Your task to perform on an android device: I want to attach a rectangle shape from this vertical line, so attach a rectangle shape from this vertical line to this drawing in the Sketchbook app.
Image 0: 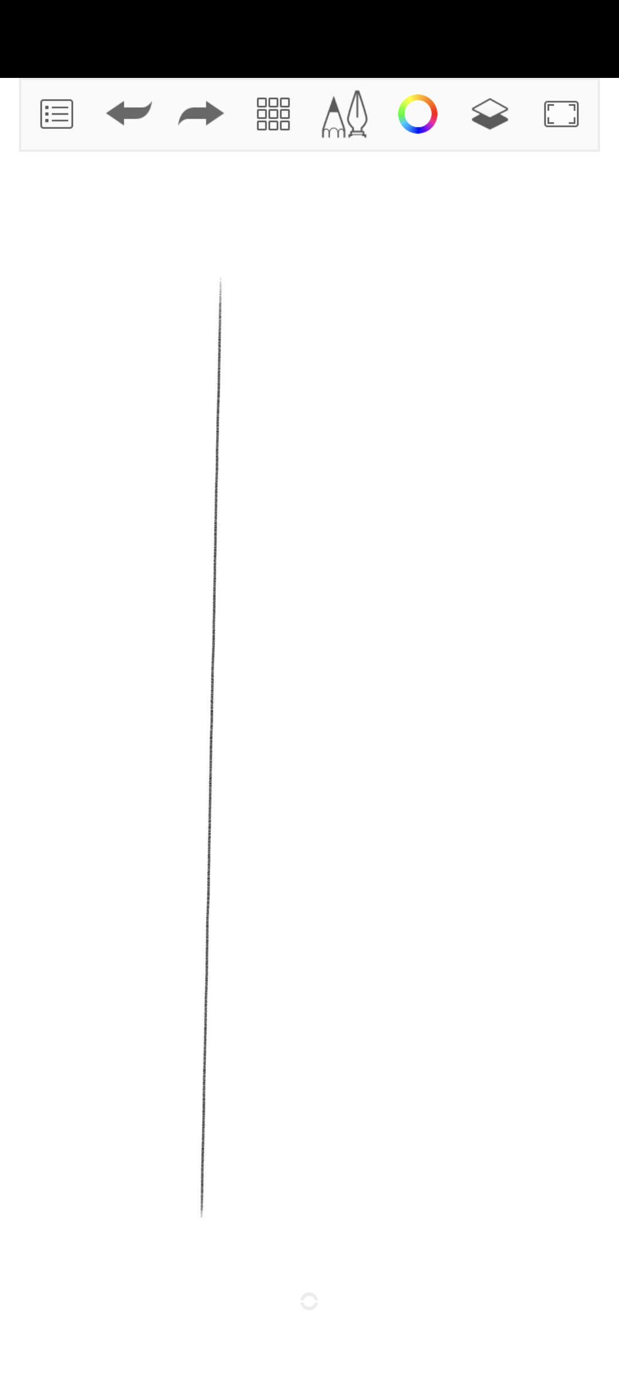
Click on the nine square menu icon at the top of the screen to view the add shape option.
Step 0: click (273, 114)
Image 1: 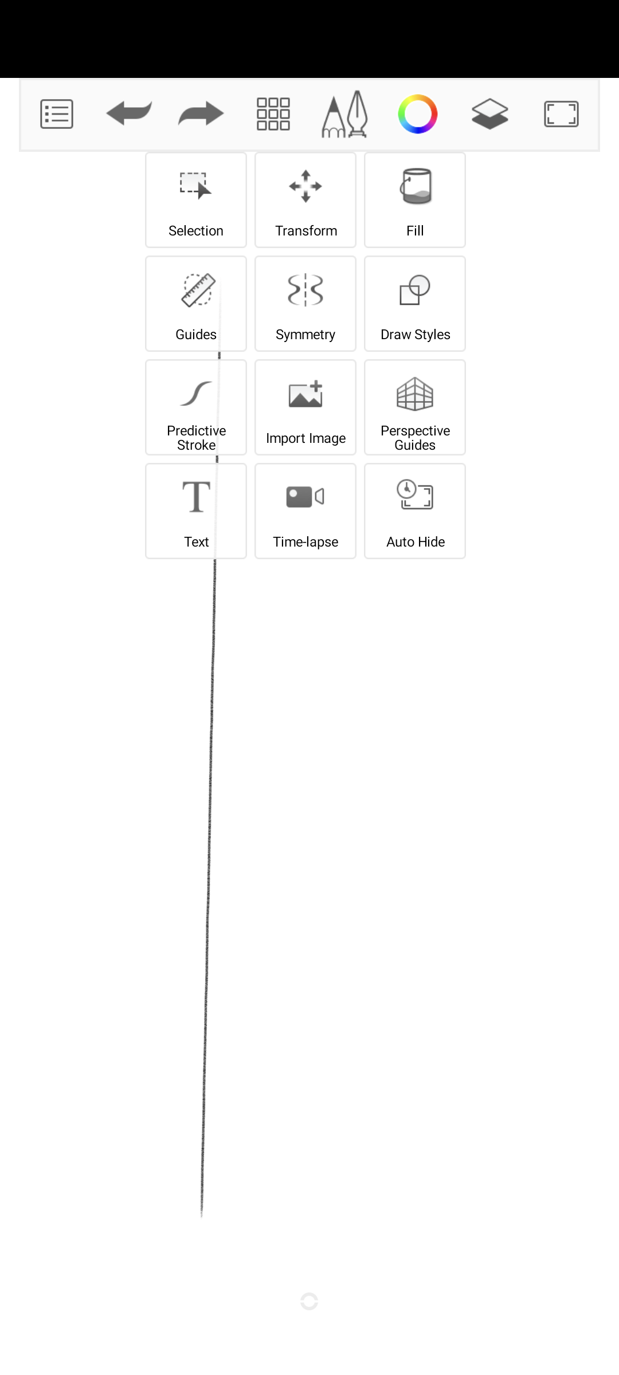
Click on the Draw Styles option to draw a shape.
Step 1: click (414, 289)